Your task to perform on an android device: Due to some urgent priorities, I would like to start my yoga session earlier by two hours so I can prep for the event by two hours.
Image 0: 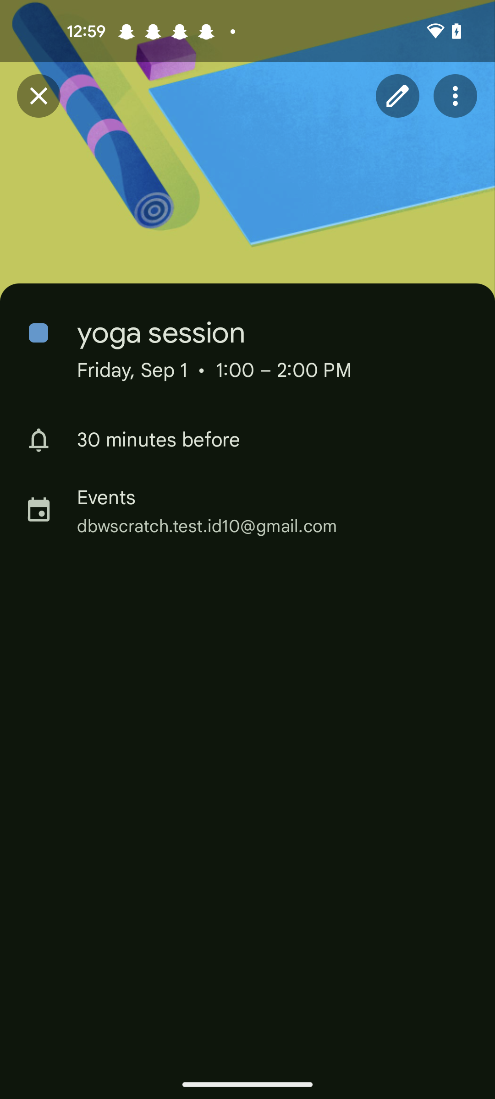
Click on the Edit icon at the top of the screen
Step 0: click (397, 96)
Image 1: 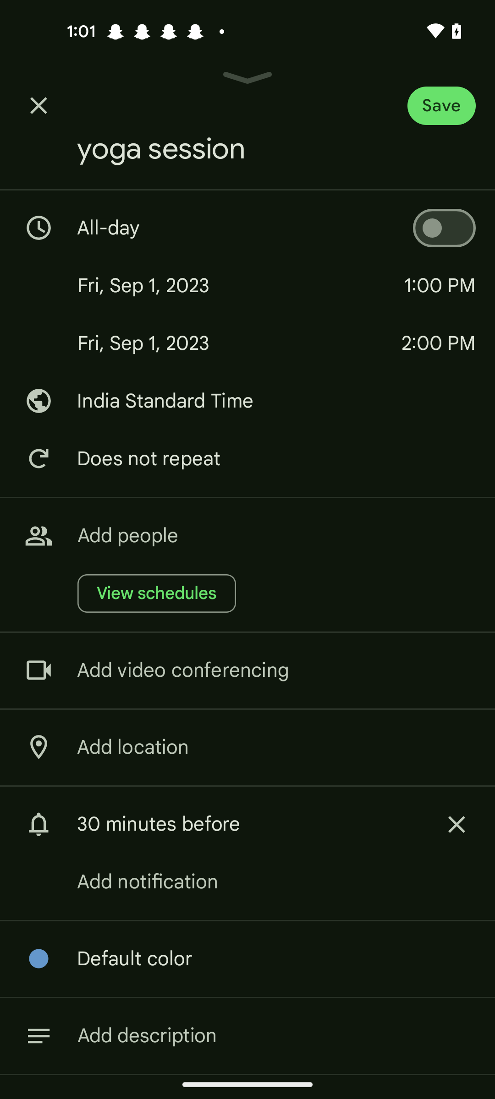
Click on the time 
Step 1: click (440, 285)
Image 2: 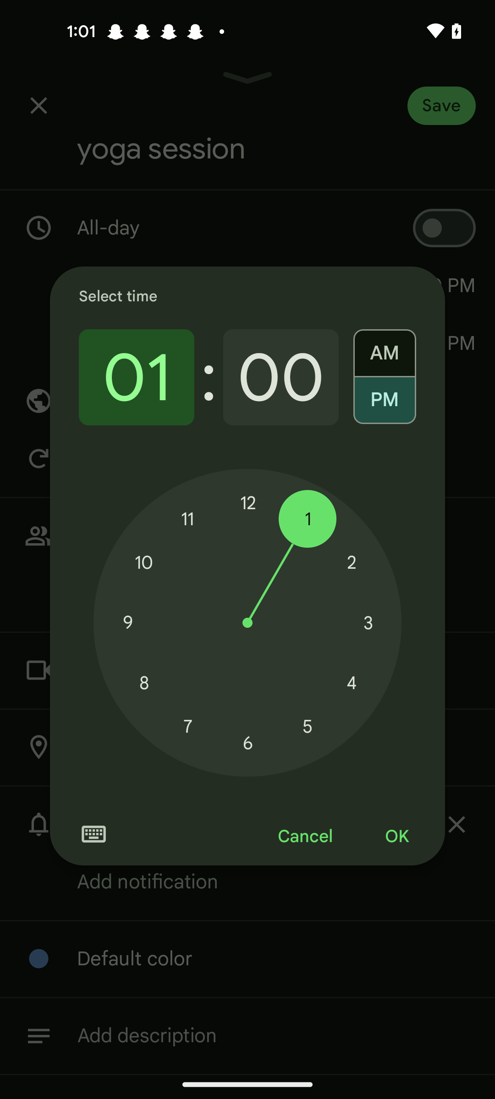
Set hours to 11
Step 2: click (187, 519)
Image 4: 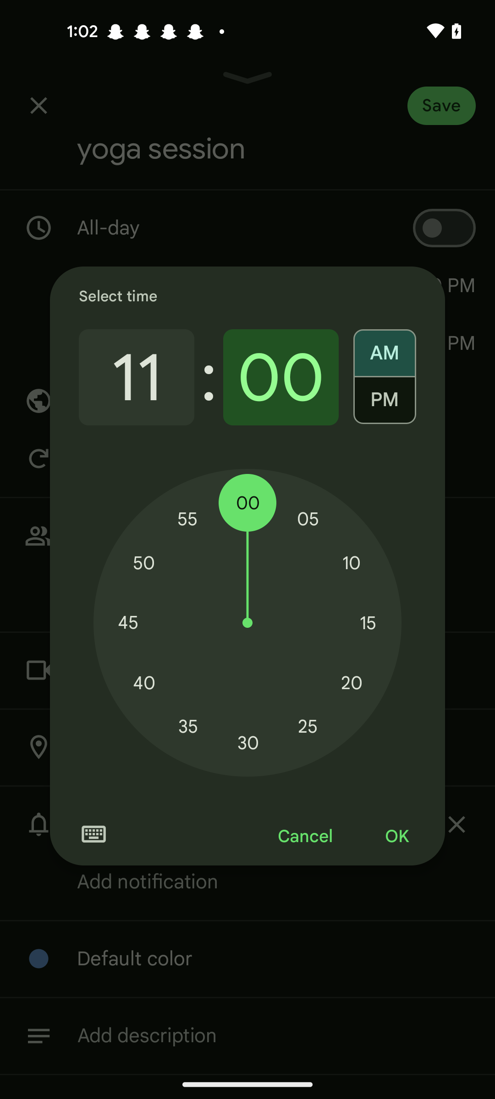
Click on the ok button of the screen
Step 4: click (396, 837)
Image 5: 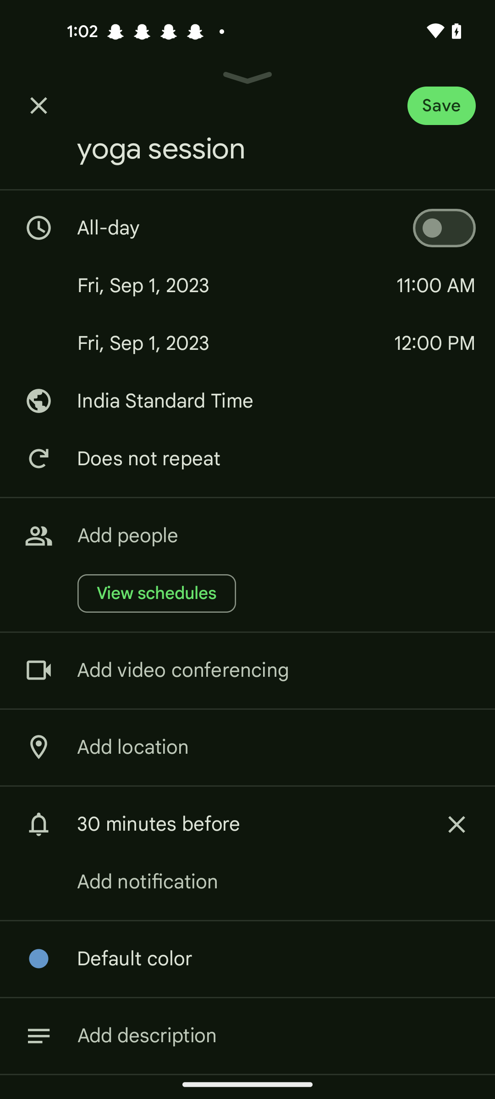
Click on the save button
Step 5: click (461, 100)